Your task to perform on an android device: I'm planning a trip to Dubai next week and am looking for a 5-star hotel in Dubai for two adults from October 30 to November 2 on Booking.com.
Image 0: 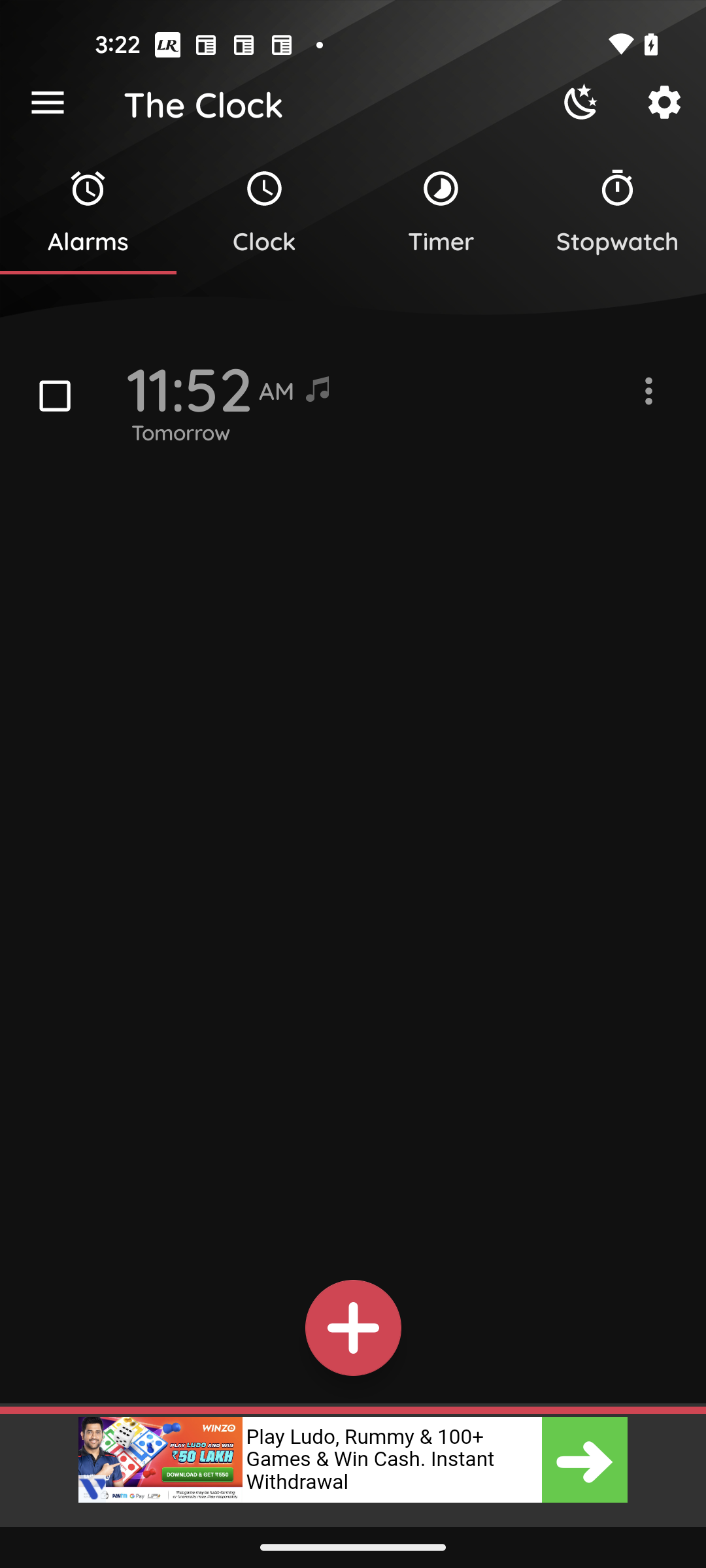
Open Booking.com app
Step 0: open app "Booking.com"
Image 2: 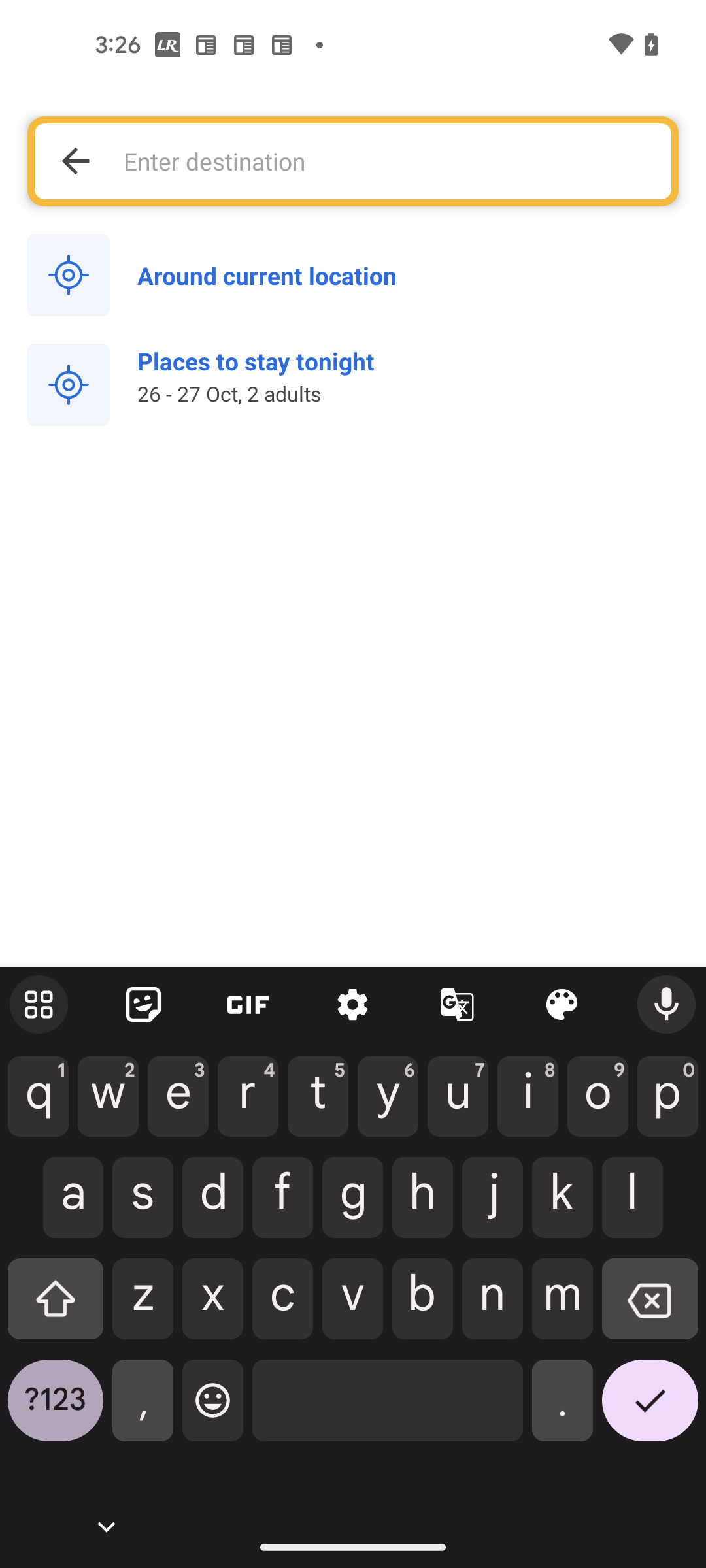
Search for Dubai
Step 2: type "Dubai"
Image 3: 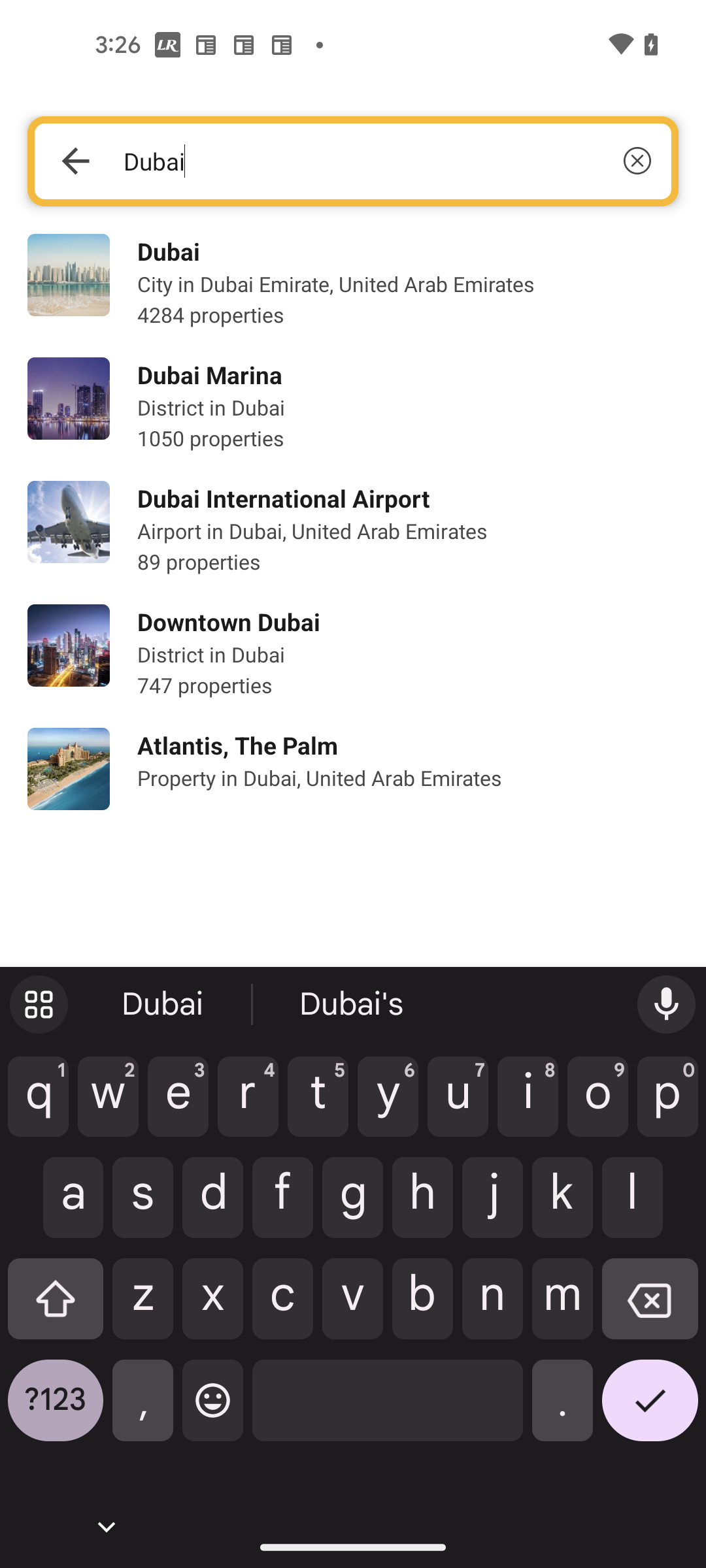
Click on the first search result
Step 3: click (169, 251)
Image 4: 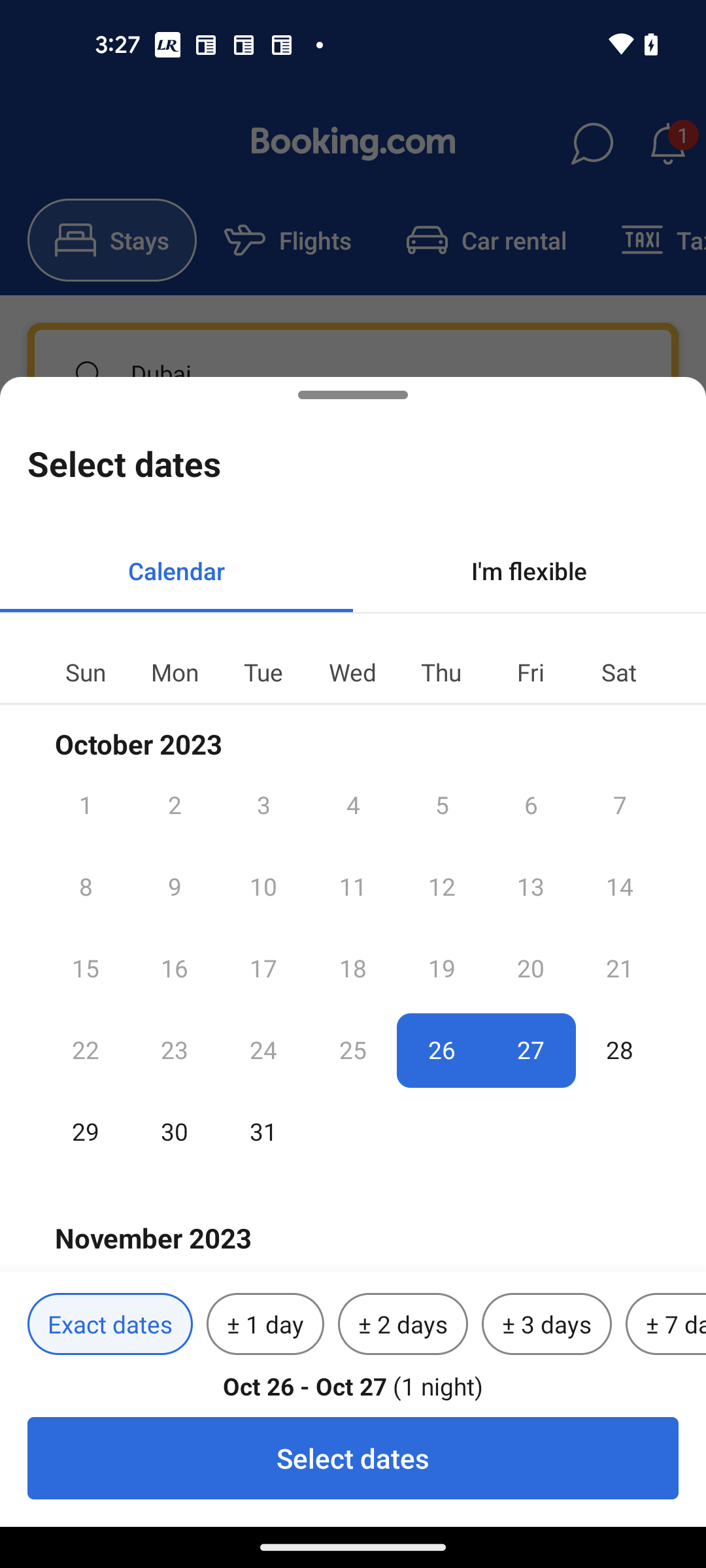
Select date 30 October
Step 4: click (175, 1105)
Image 5: 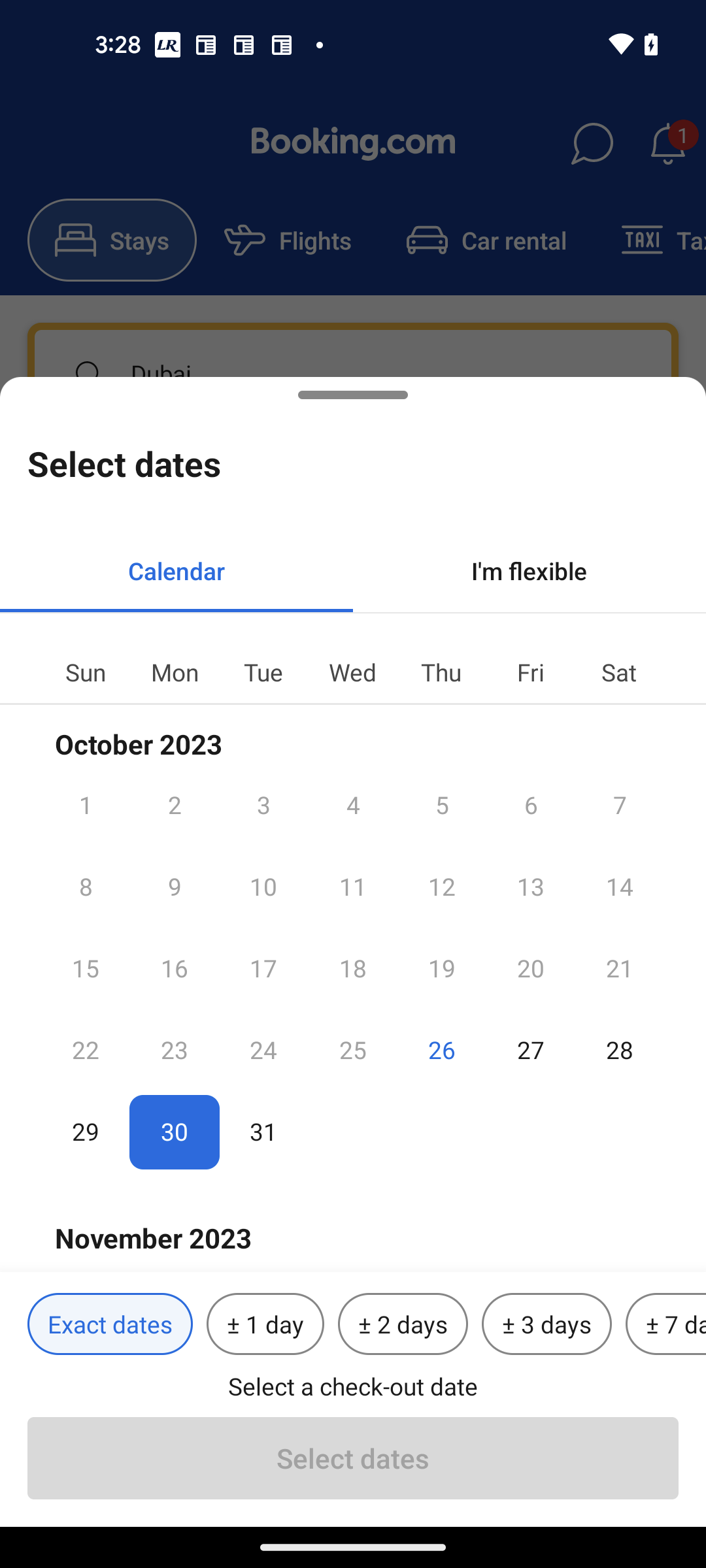
Swipe up to November month
Step 5: scroll down
Image 6: 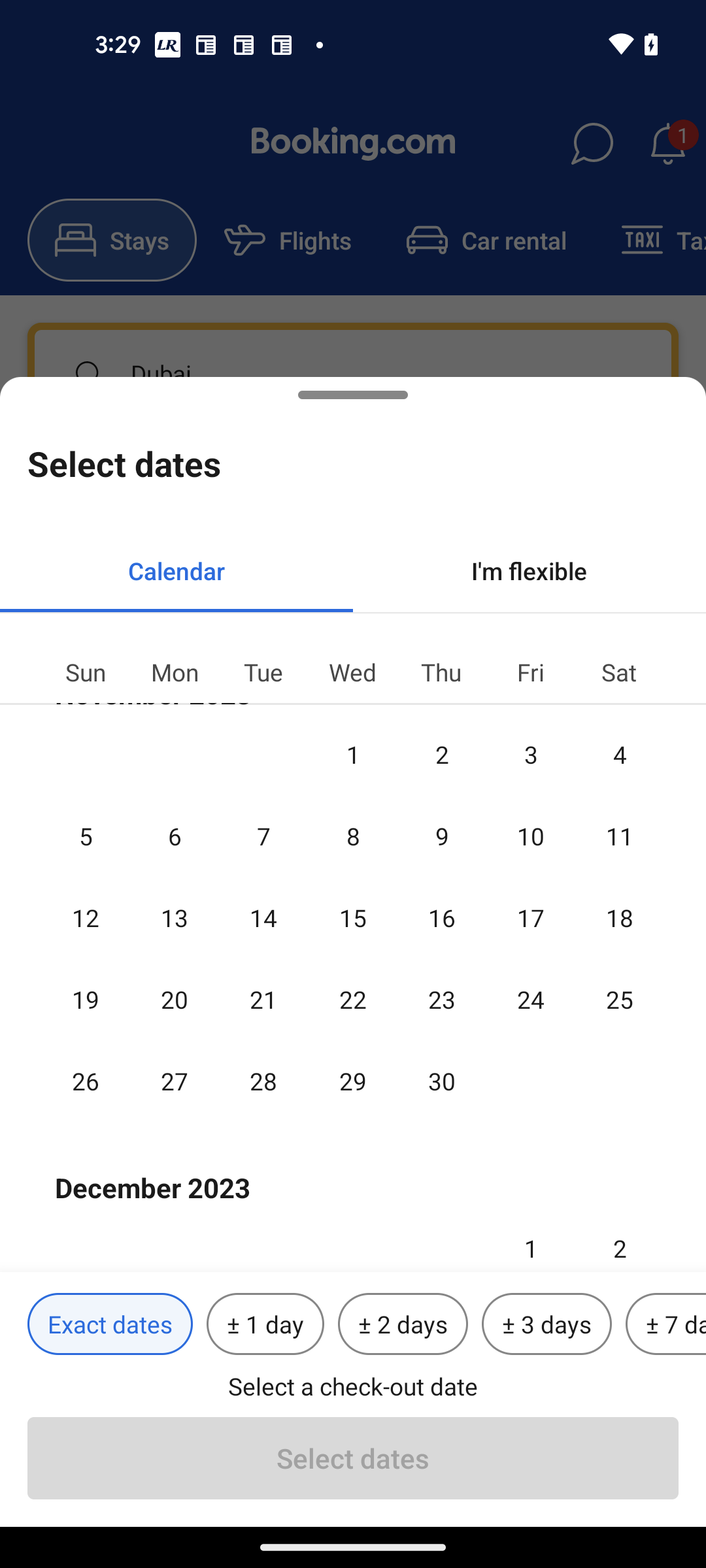
select checkout date 2 November
Step 6: click (441, 754)
Image 7: 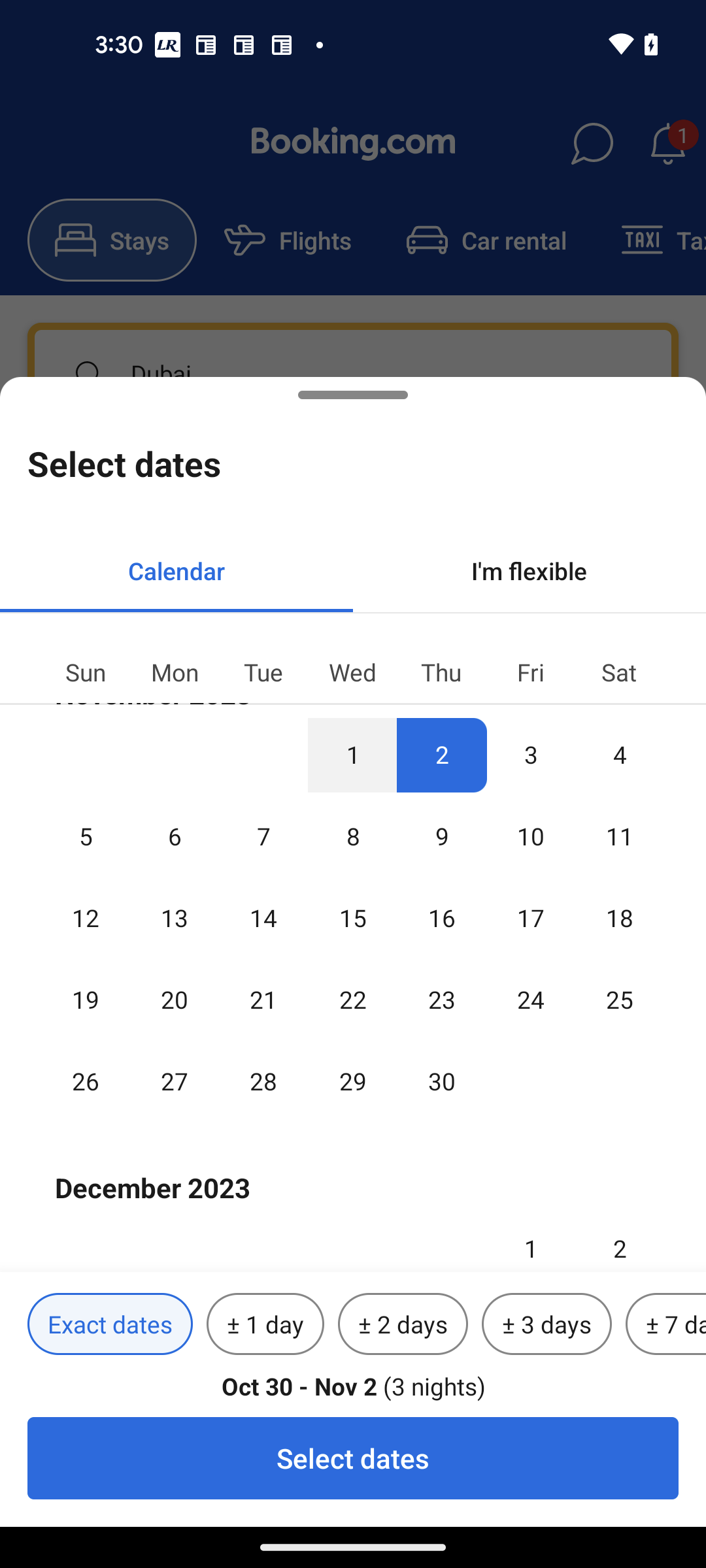
Click on the Select dates
Step 7: click (353, 1458)
Image 8: 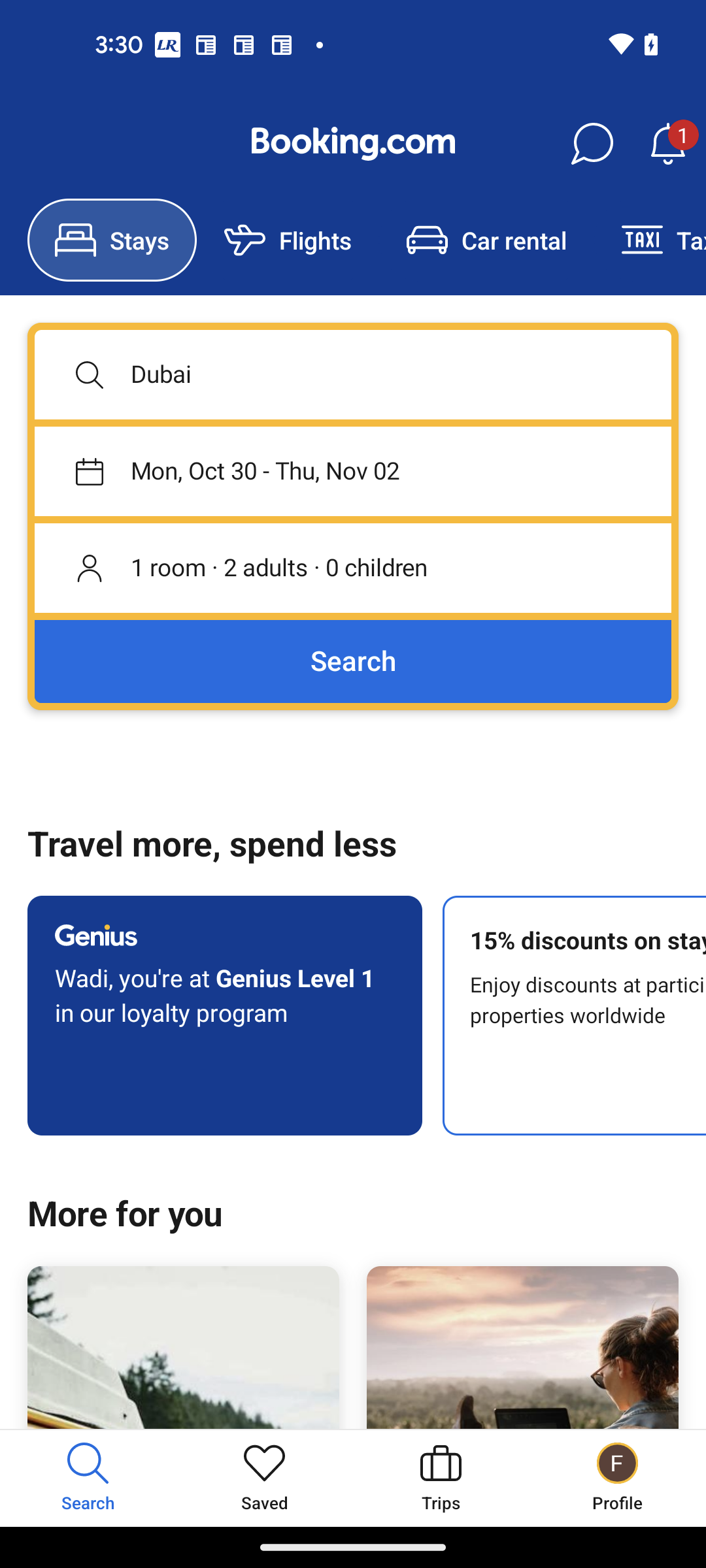
Click on the search button
Step 8: click (353, 516)